Your task to perform on an android device: One of my friends is using Artengo shoes, and I am finding them to be a better option. Look for shoes with the brand filter of Artengo in the Decathlon app.
Image 0: 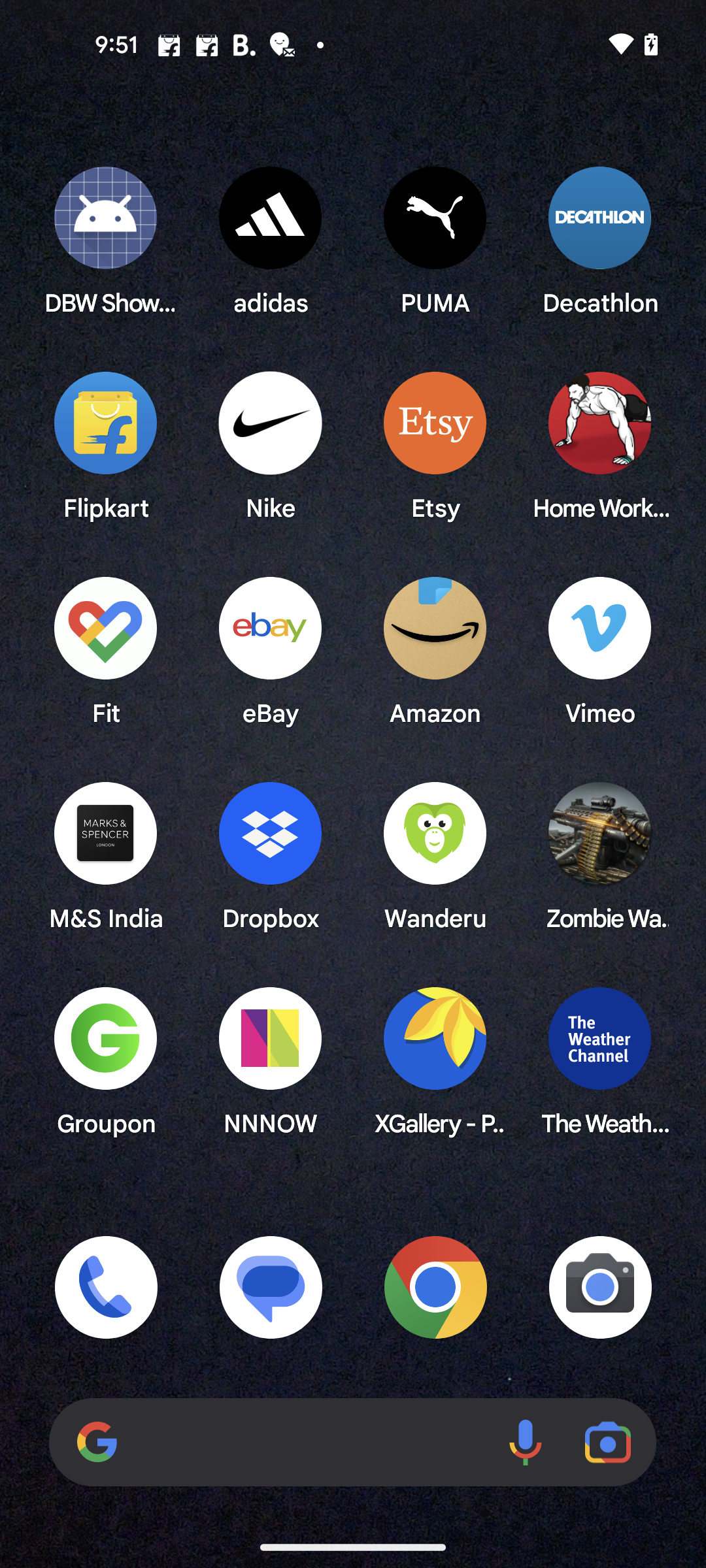
Open the Decathlon app
Step 0: open app "Decathlon"
Image 1: 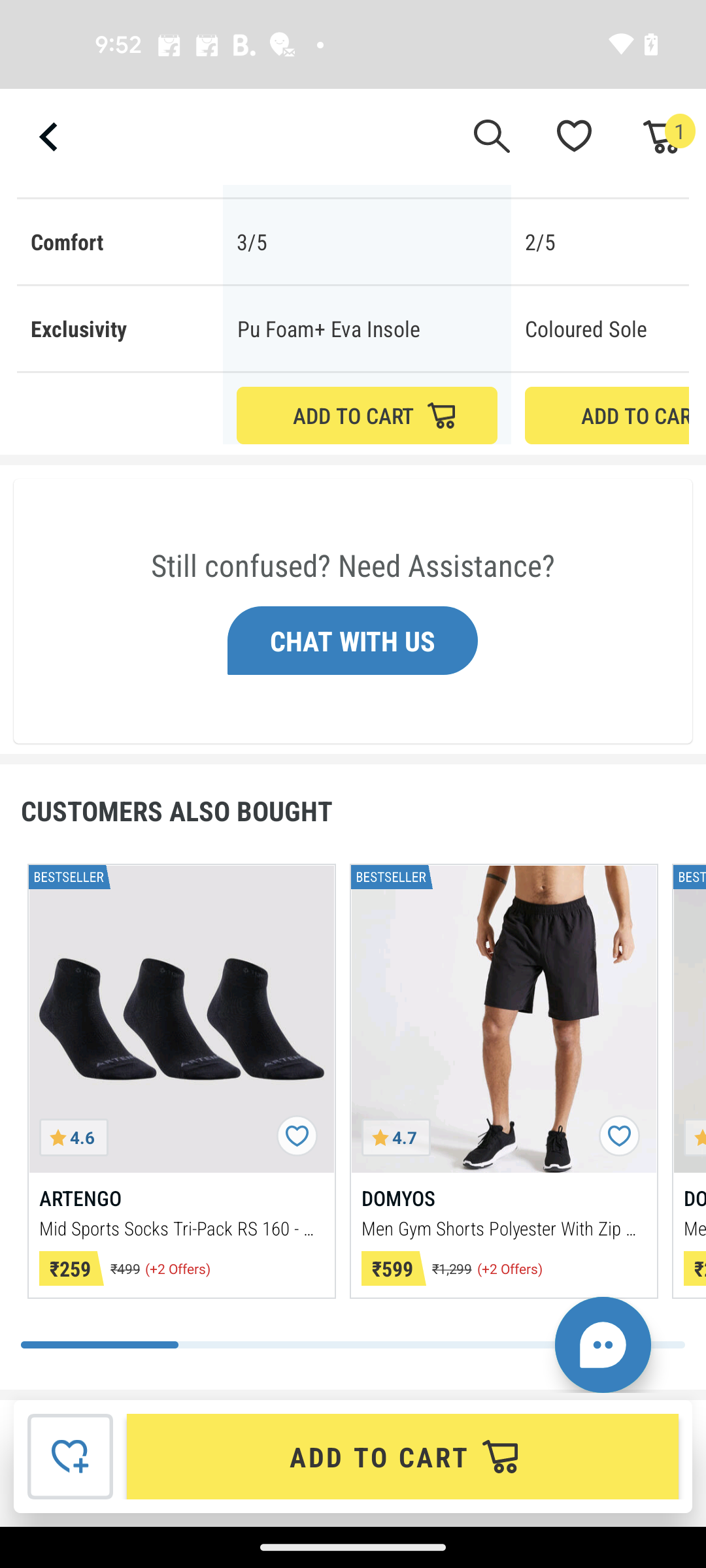
get back to the previous page of the app
Step 1: press back button
Image 2: 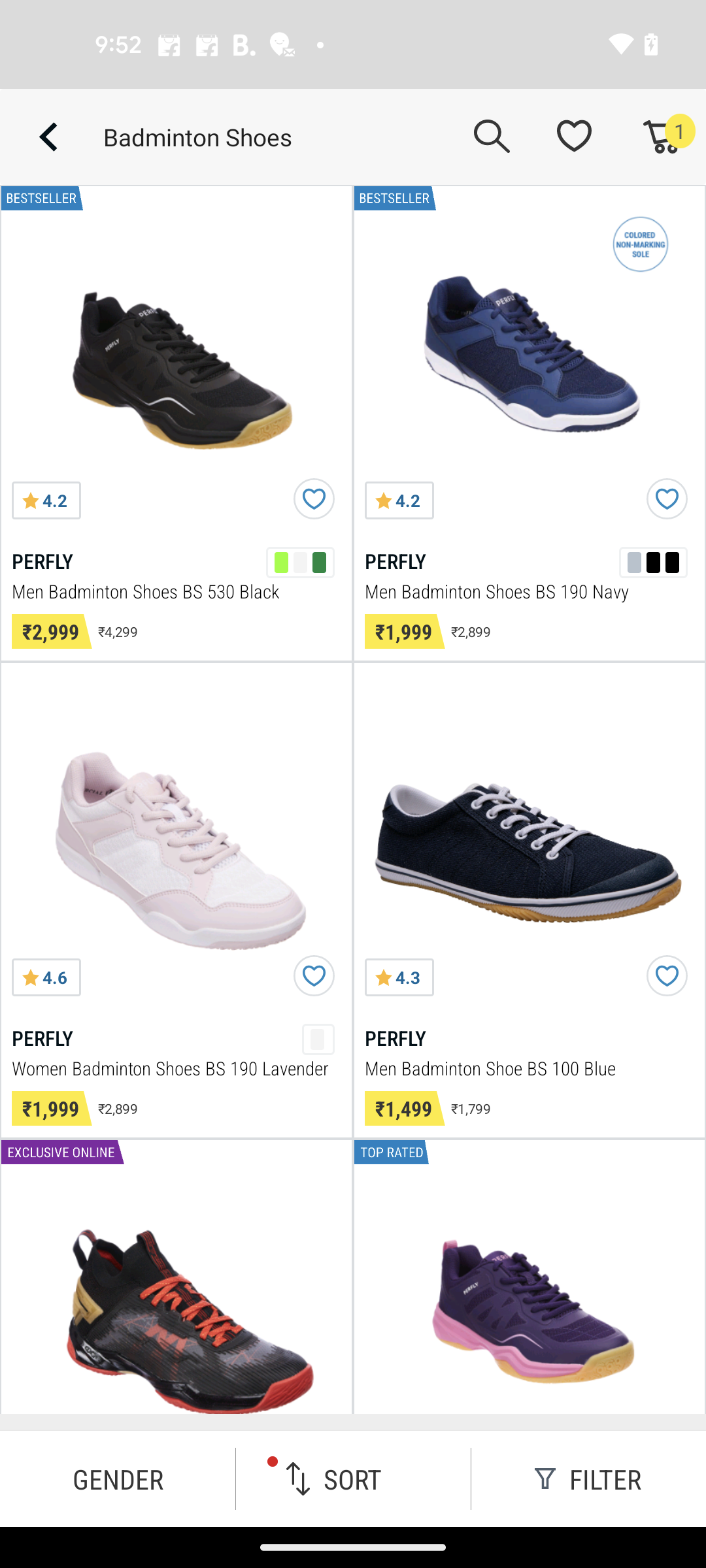
Click on the filter button at the bottom right corner of the screen
Step 2: click (588, 1478)
Image 3: 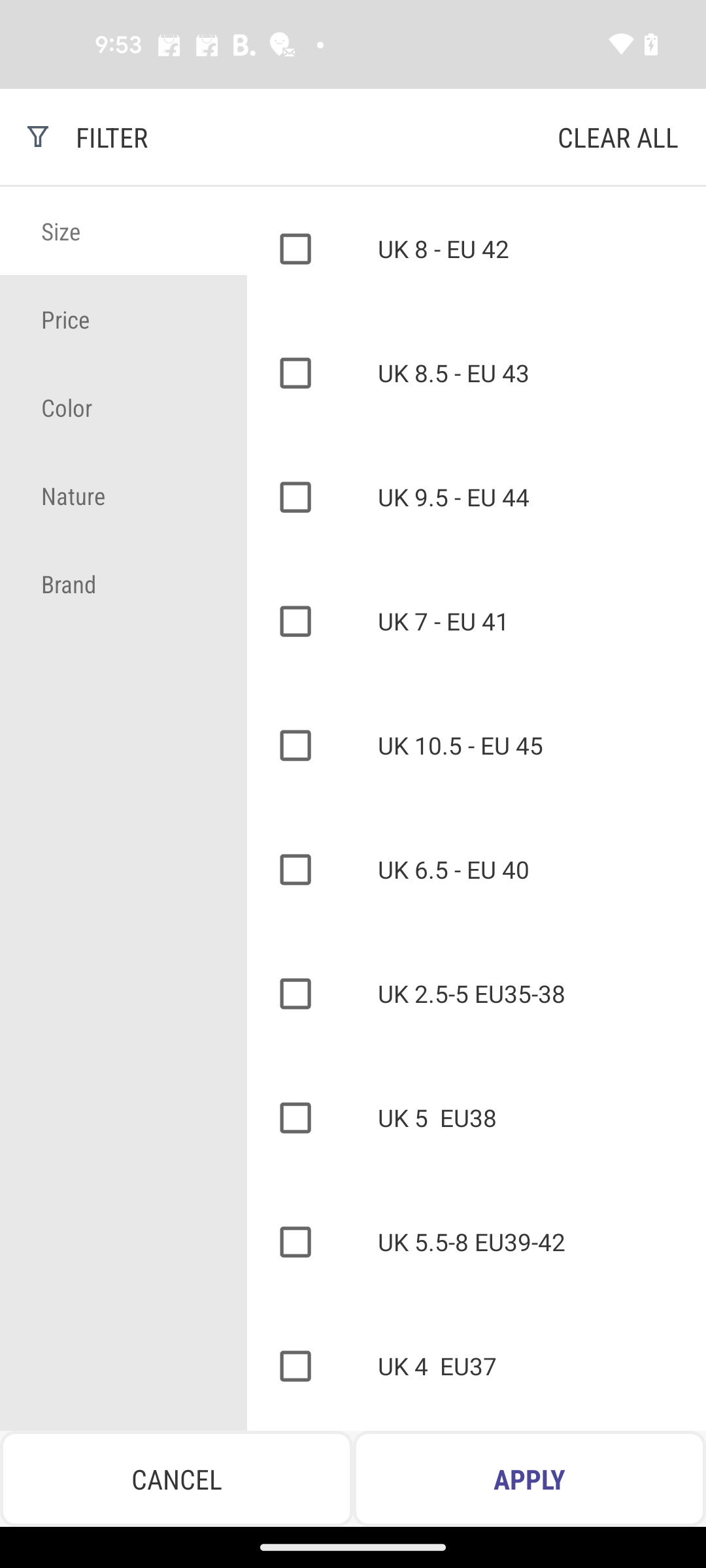
Go to the Brand filter
Step 3: click (69, 583)
Image 4: 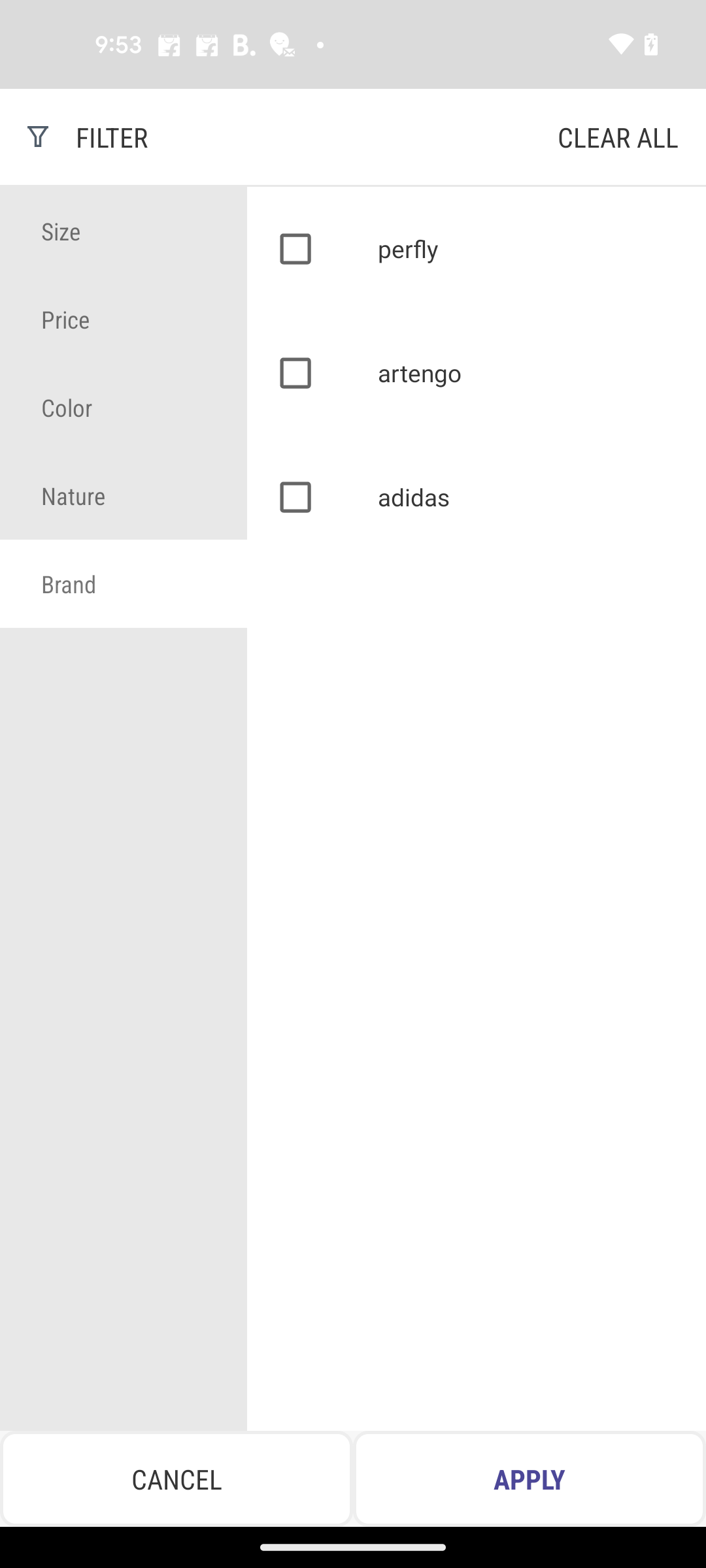
Select the artengo brand filter
Step 4: click (291, 373)
Image 5: 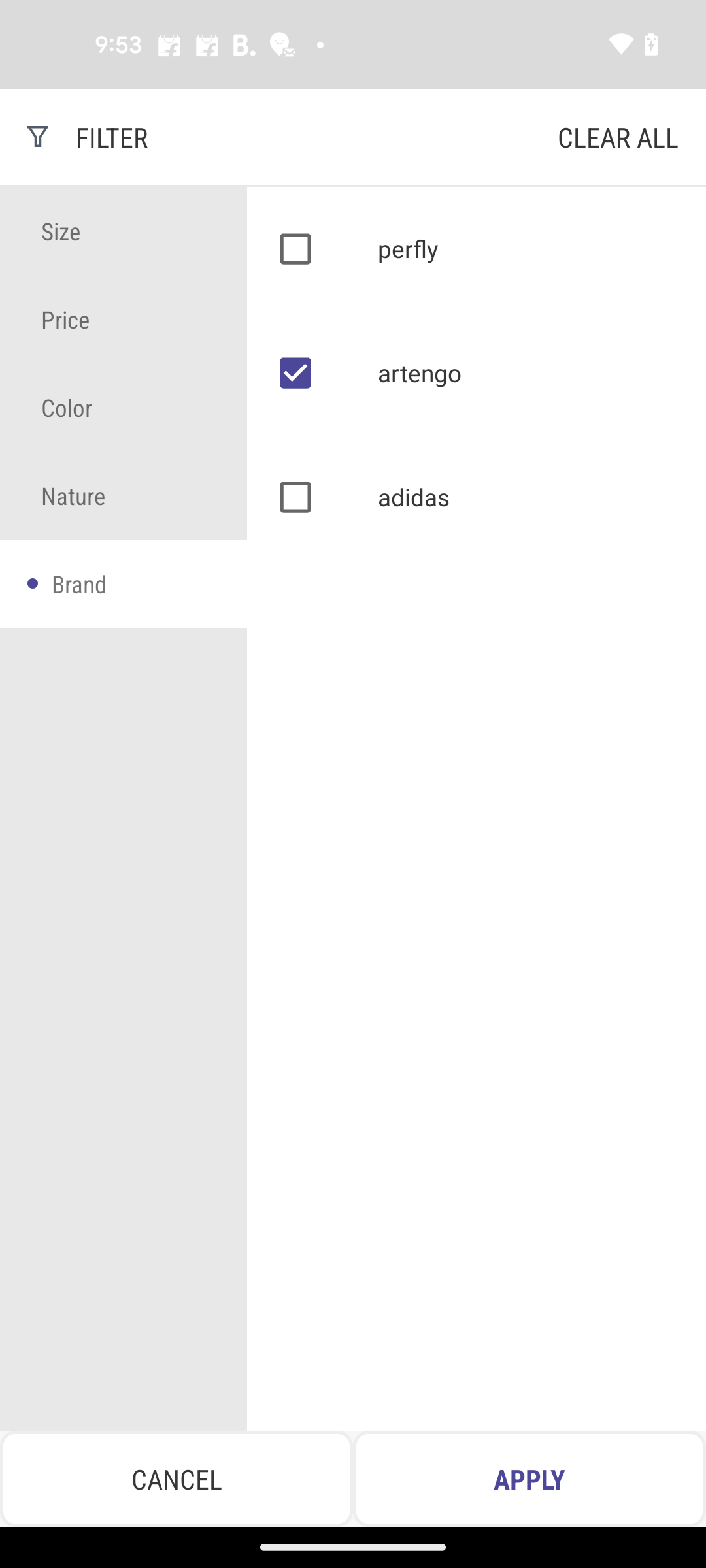
Click on the Apply filter at the bottom right corner of the screen
Step 5: click (529, 1478)
Image 6: 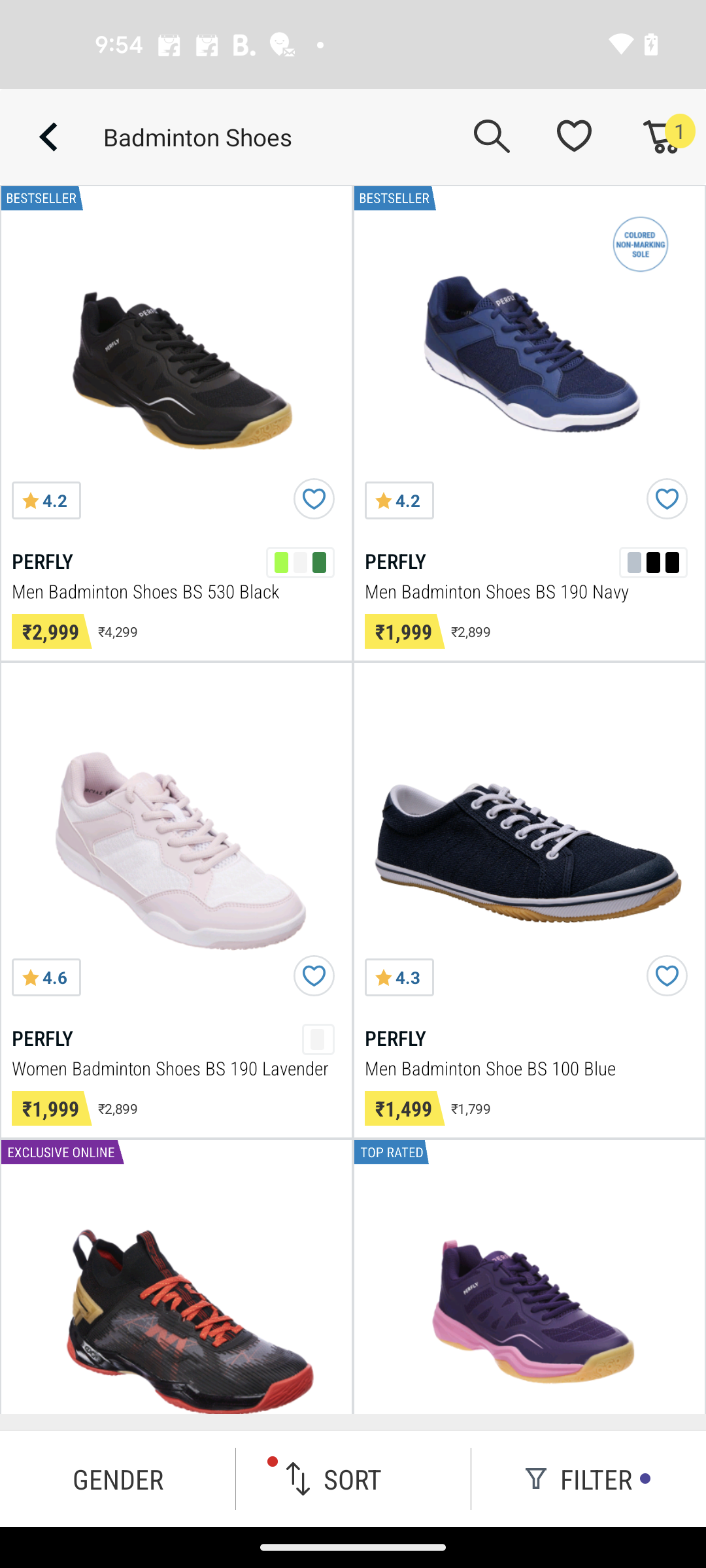
Click on the Apply filter at the bottom right corner of the screen
Step 6: wait